Your task to perform on an android device: I want to save this open document as My Weekdays Routine. So save this open document as My Weekdays Routine in the OfficeSuite app.
Image 0: 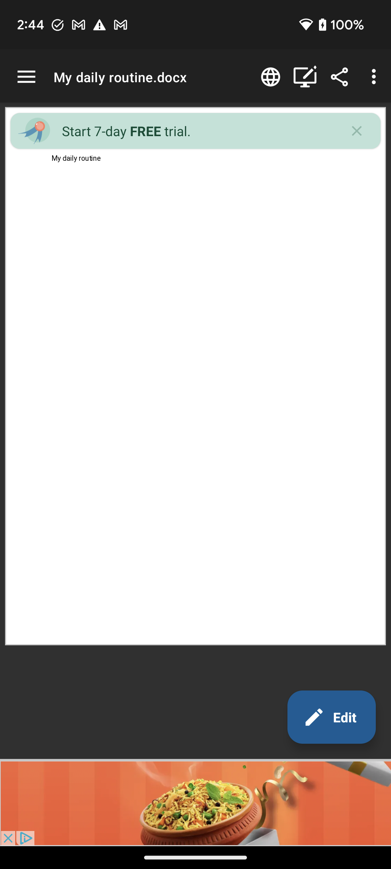
Click on the three dots icon at the top right corner of the screen to view the Save as option.
Step 0: click (371, 76)
Image 2: 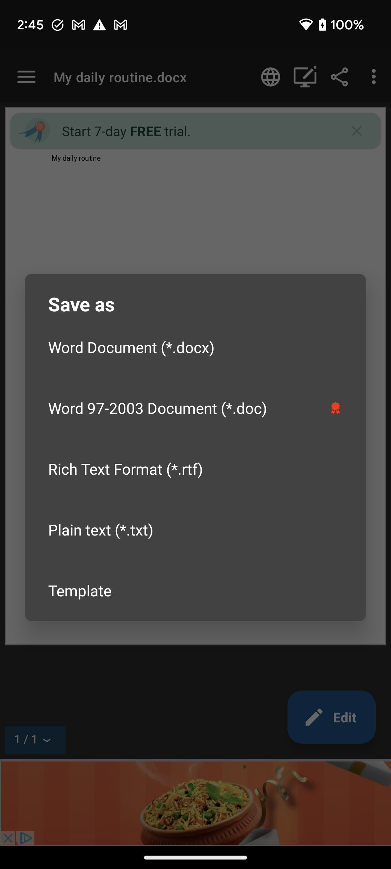
Click on the Word Document to select this option.
Step 2: click (195, 347)
Image 3: 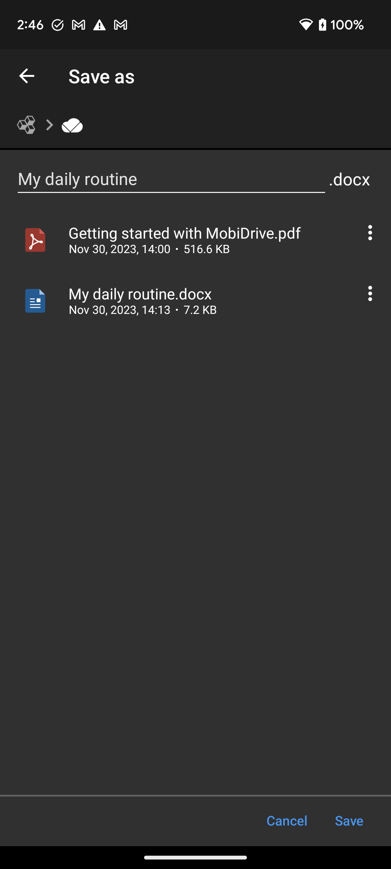
Click on the title section to add title of this document.
Step 3: click (171, 179)
Image 4: 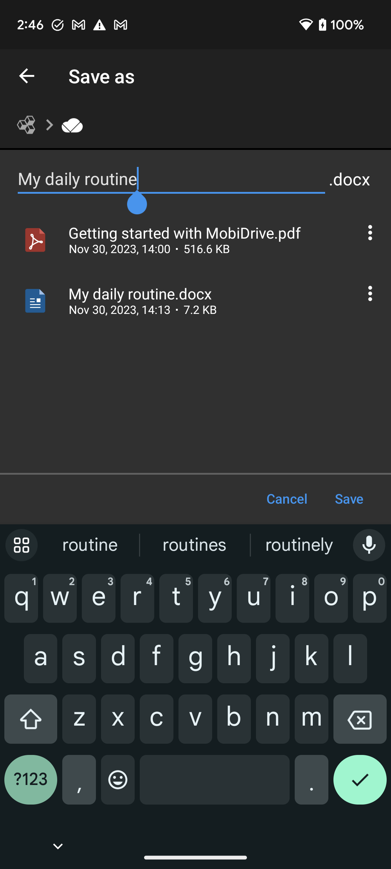
Long press on the back space key to clear the title section.
Step 4: long press (360, 725)
Image 5: 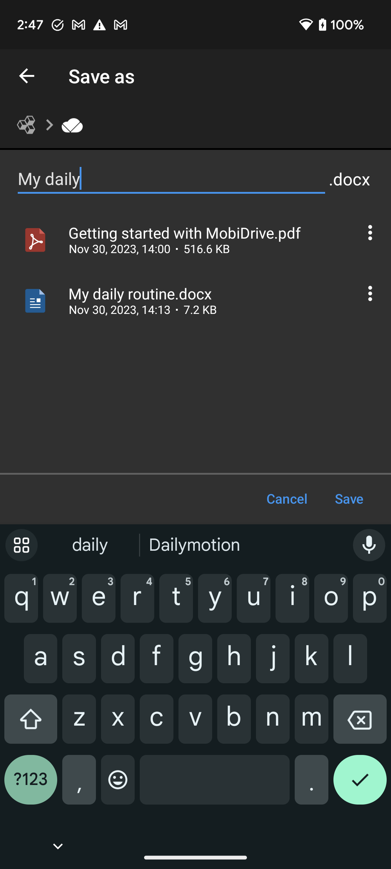
Long press on the back space key to clear the title section.
Step 5: long press (360, 725)
Image 6: 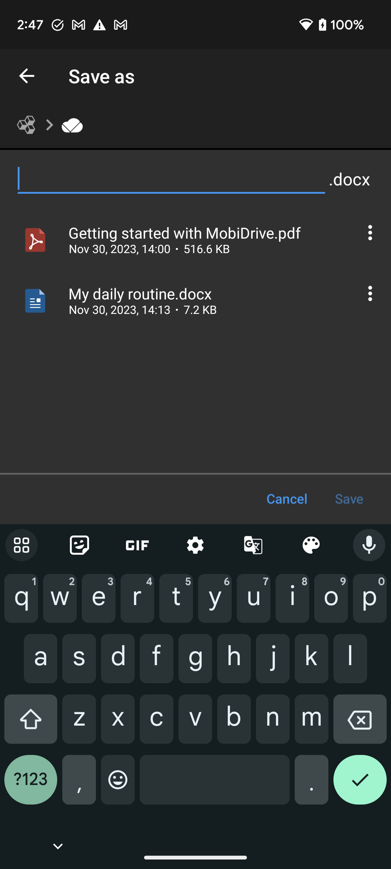
Type My Weekdays Routine in the title section to add the title of this document.
Step 6: type "My Weekdays Routine"